Your task to perform on an android device: The presentation is almost done. So, share the presentation as a PPT file with Maria for any further recommendations at Maria.Rossi1993@gmail.com in the WPS office.
Image 0: 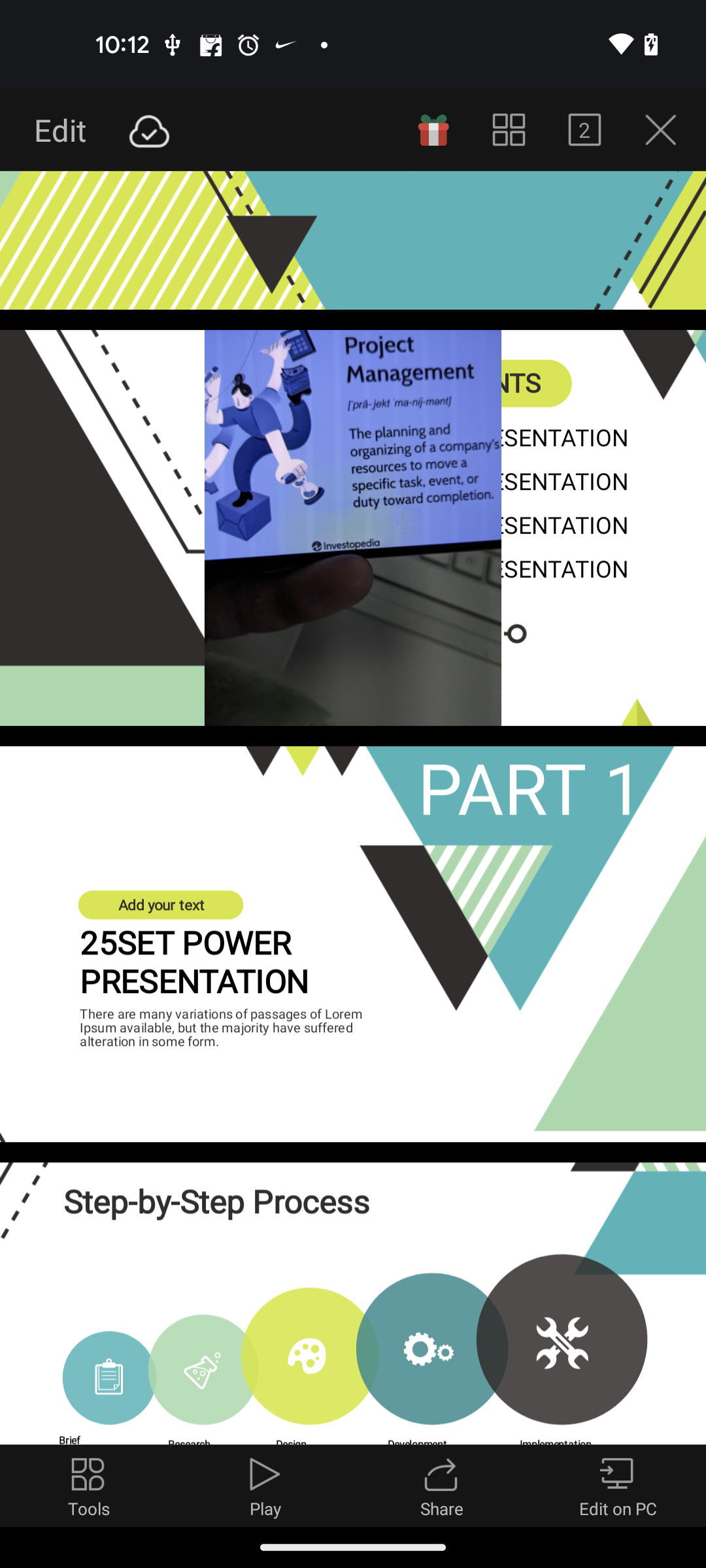
Click on the Share button at the bottom of the screen
Step 0: click (441, 1485)
Image 1: 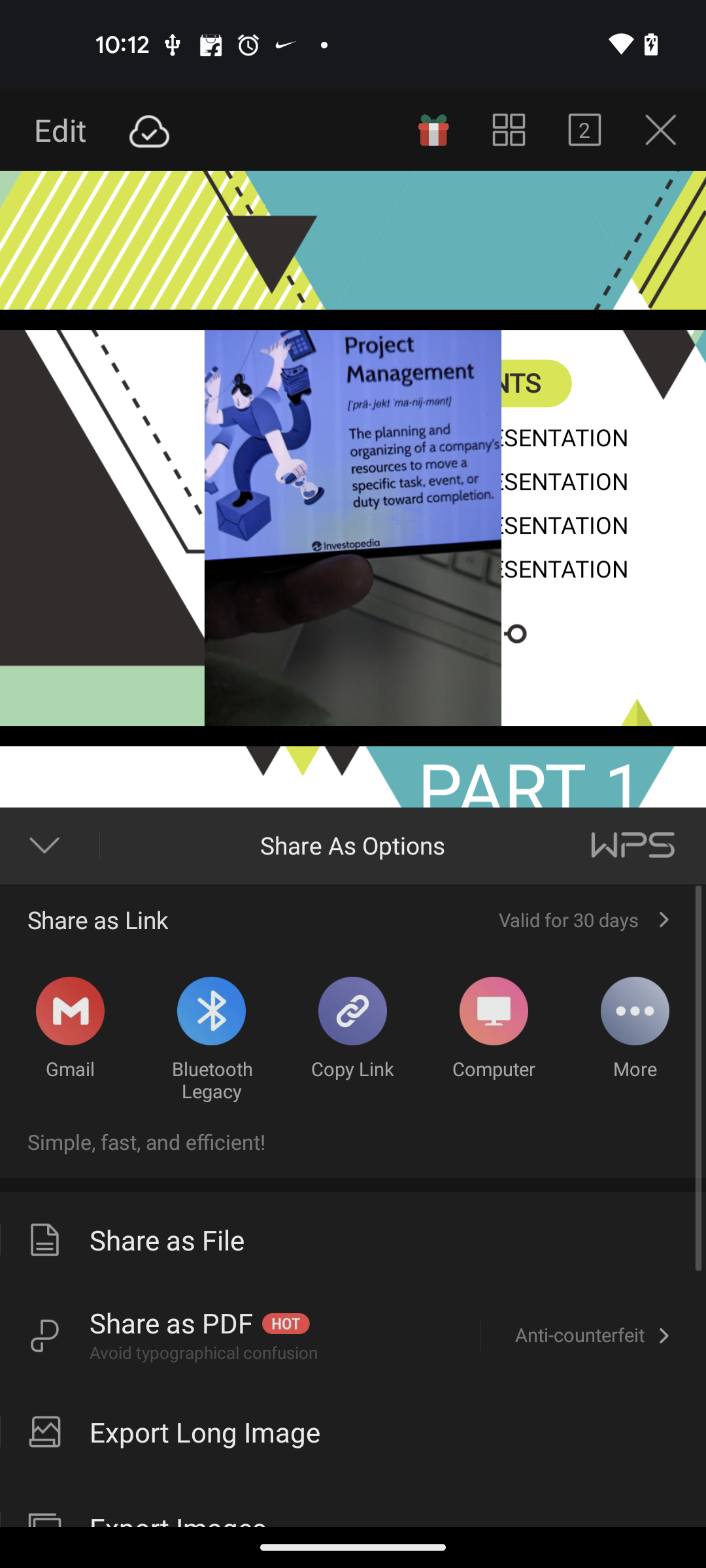
Select Gmail for Sharing the file
Step 1: click (61, 1017)
Image 2: 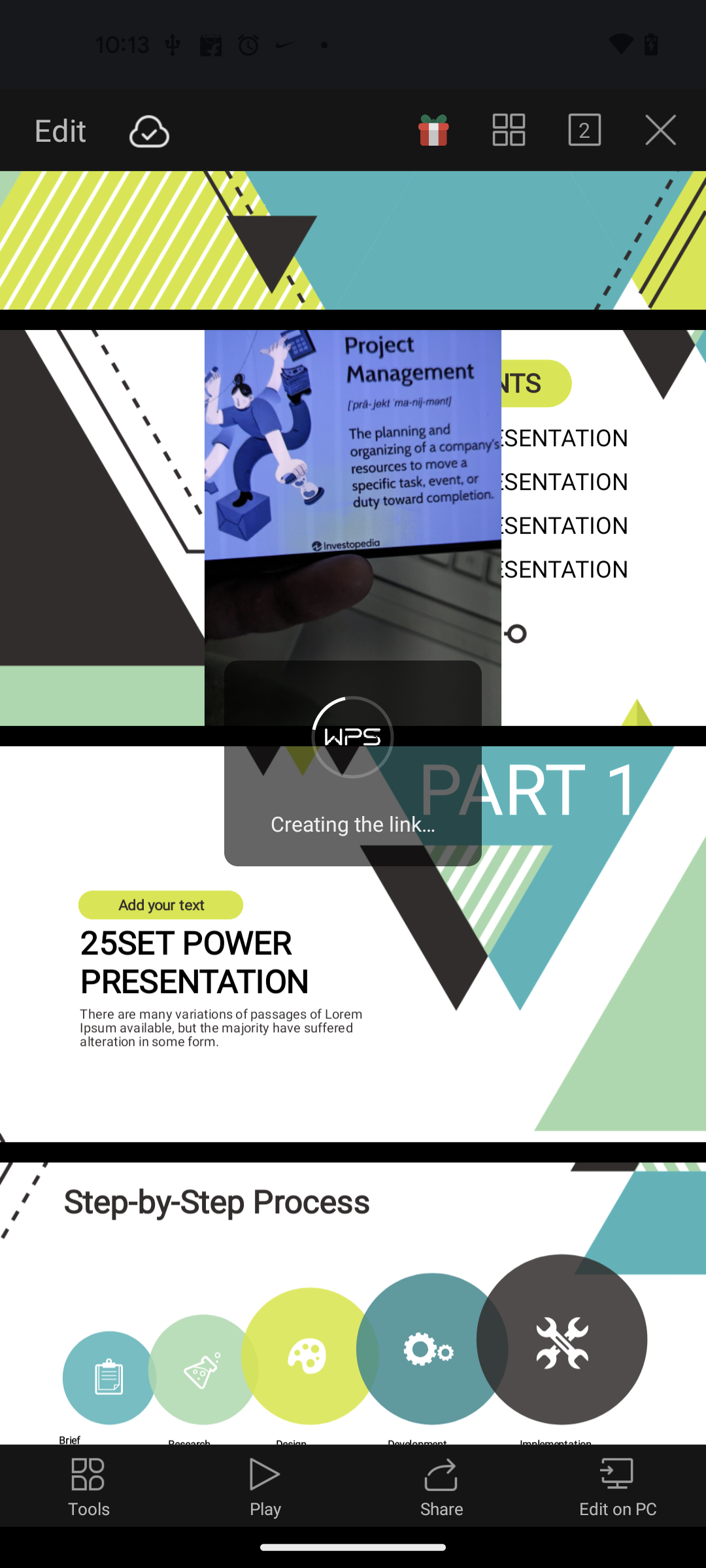
Type Maria.Rossi1993@gmail.com in the recipient mail id column
Step 2: wait
Image 3: 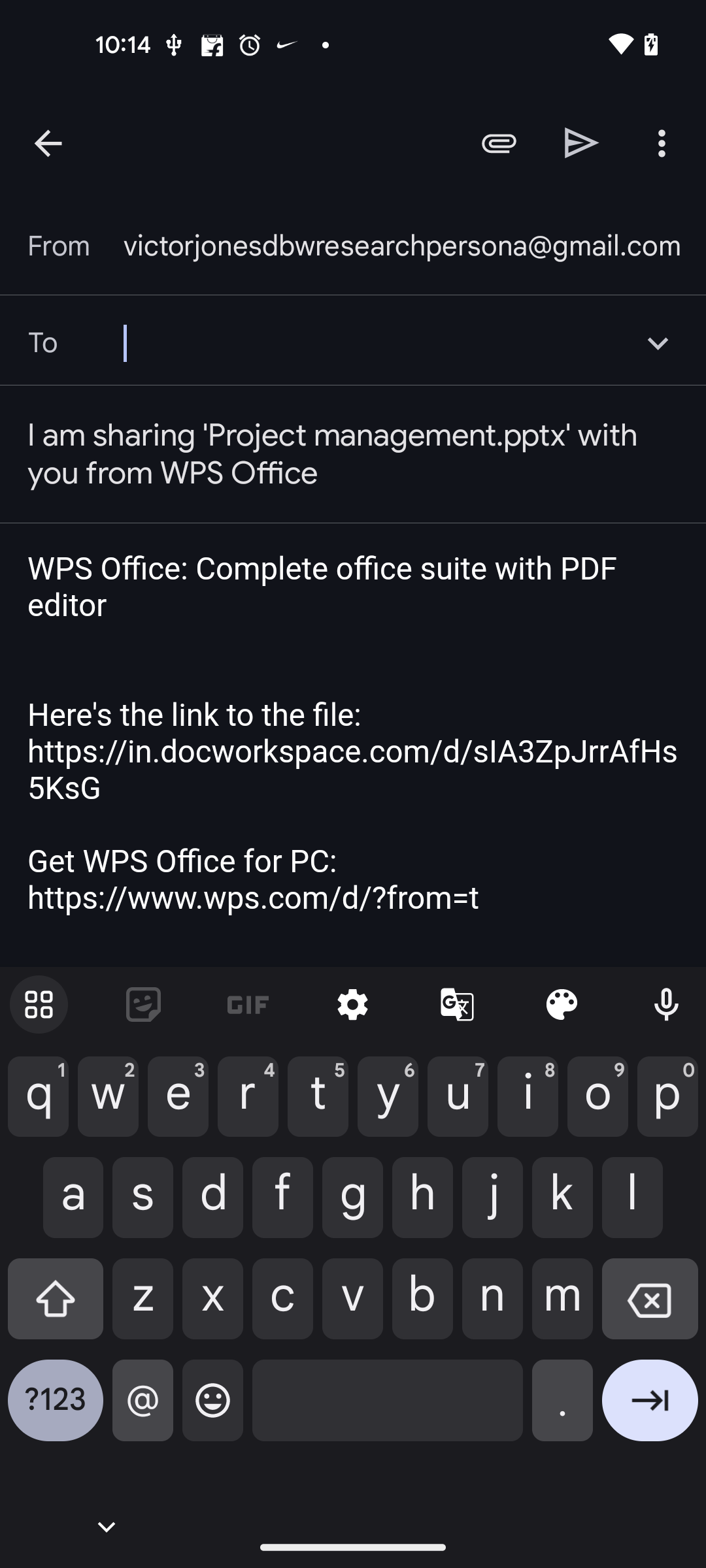
Type Maria.Rossi1993@gmail.com in the recipient mail id column
Step 3: type "Maria.Rossi1993@gmail.com"
Image 4: 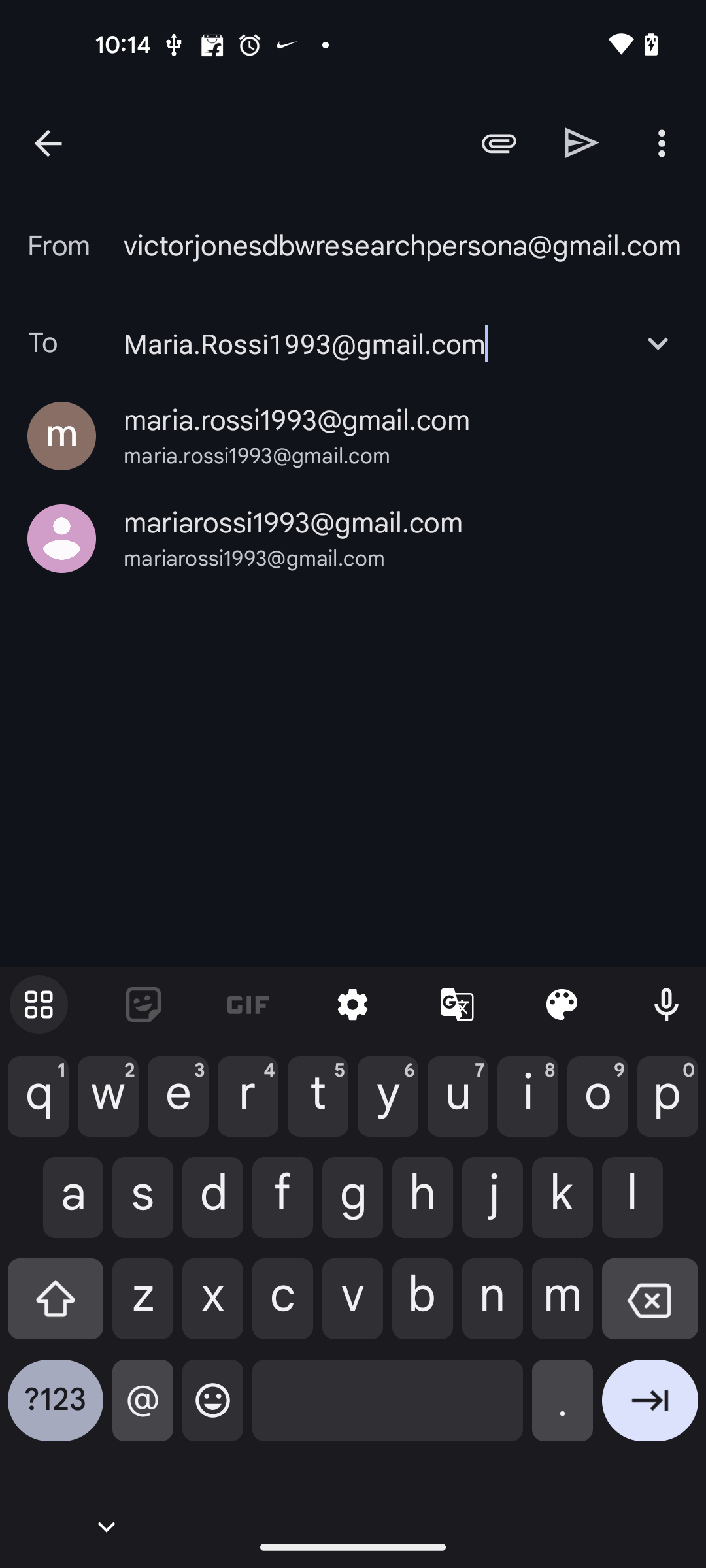
Select the first recipient mail id 
Step 4: click (297, 420)
Image 5: 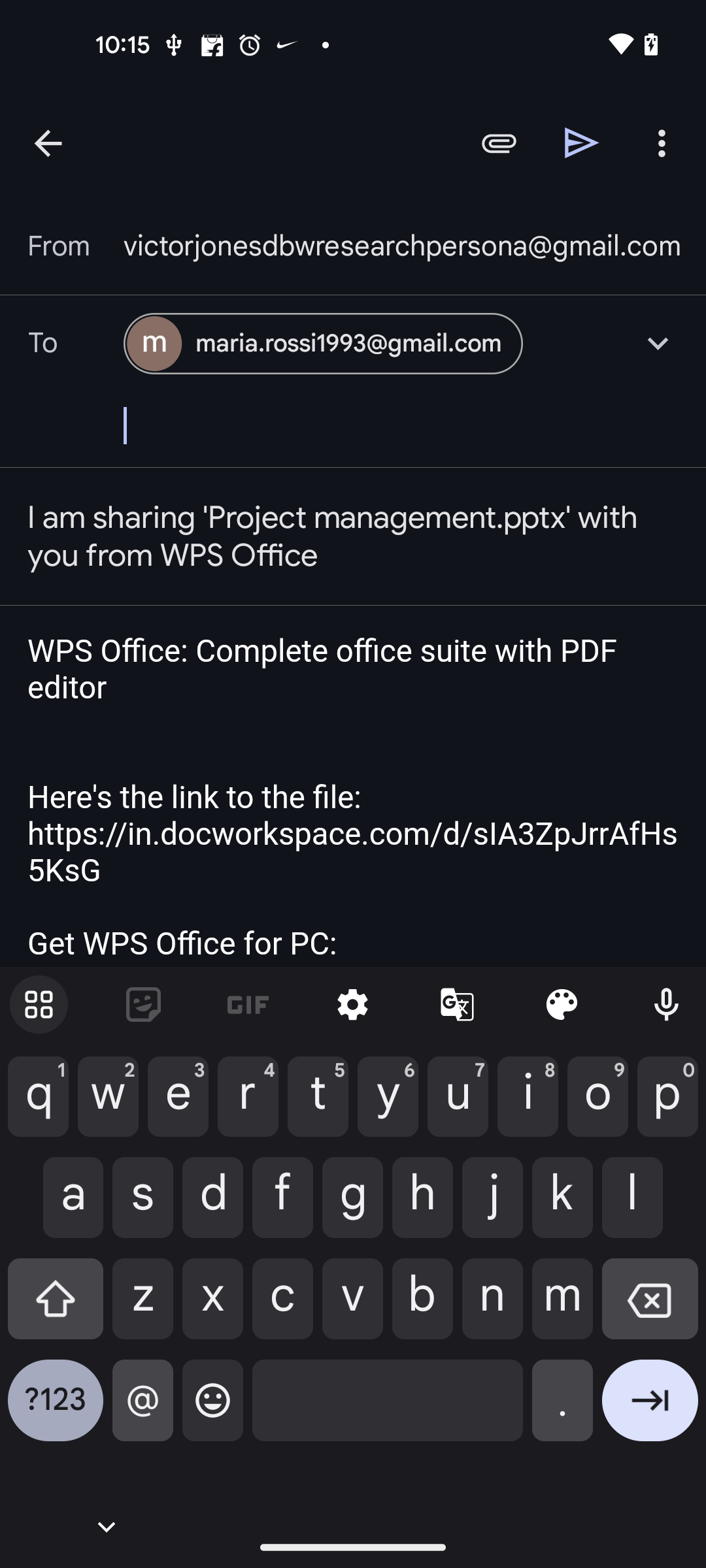
Click on the Send button at the top of the screen
Step 5: click (582, 142)